Your task to perform on an android device: Search for japji in google files
Image 0: 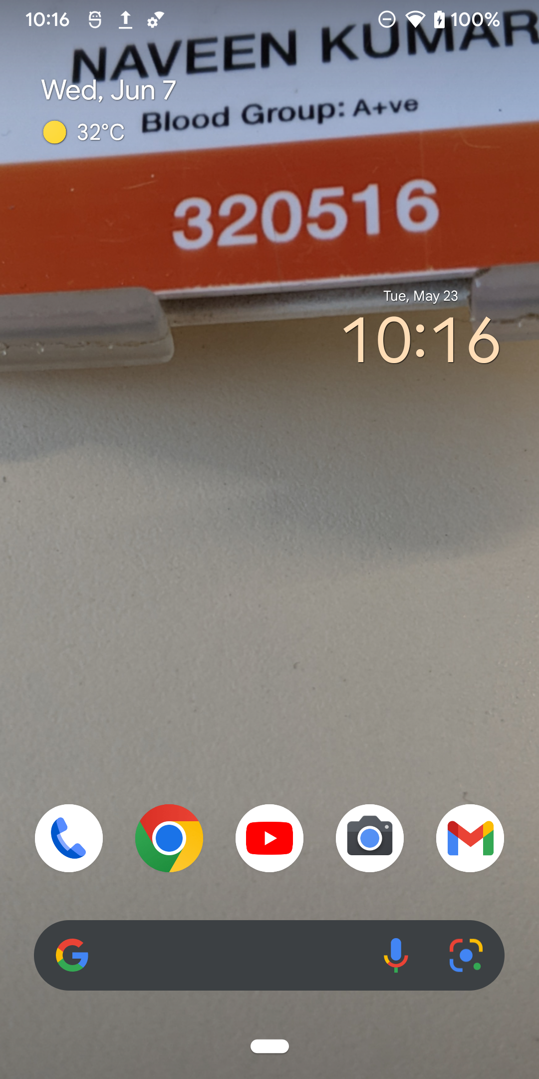
Open Google files
Step 0: open app "Files by Google"
Image 1: 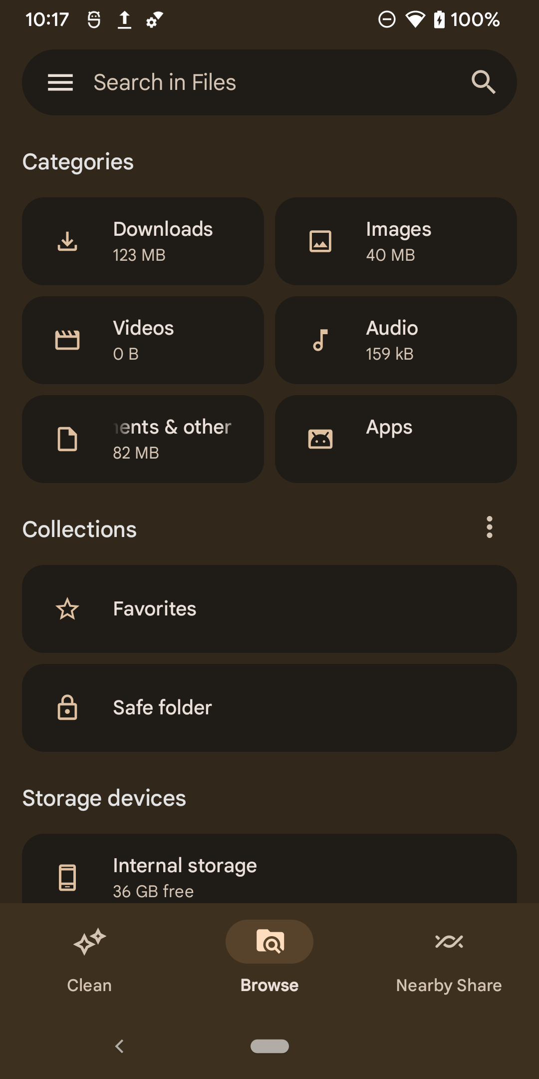
Tap on the search bar at the top of the screen
Step 1: click (484, 82)
Image 2: 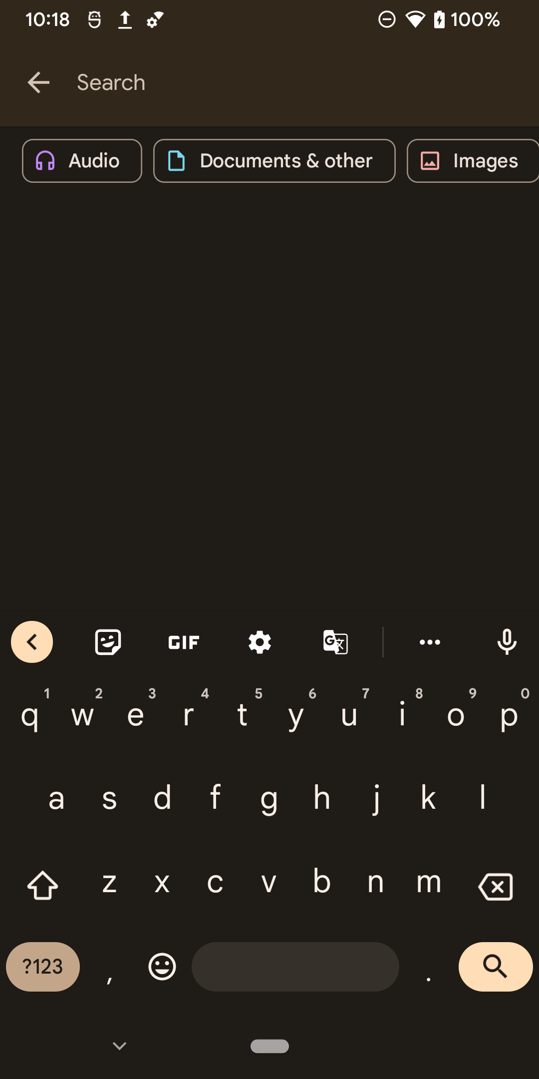
Type japji in search bar
Step 2: type "japji"
Image 3: 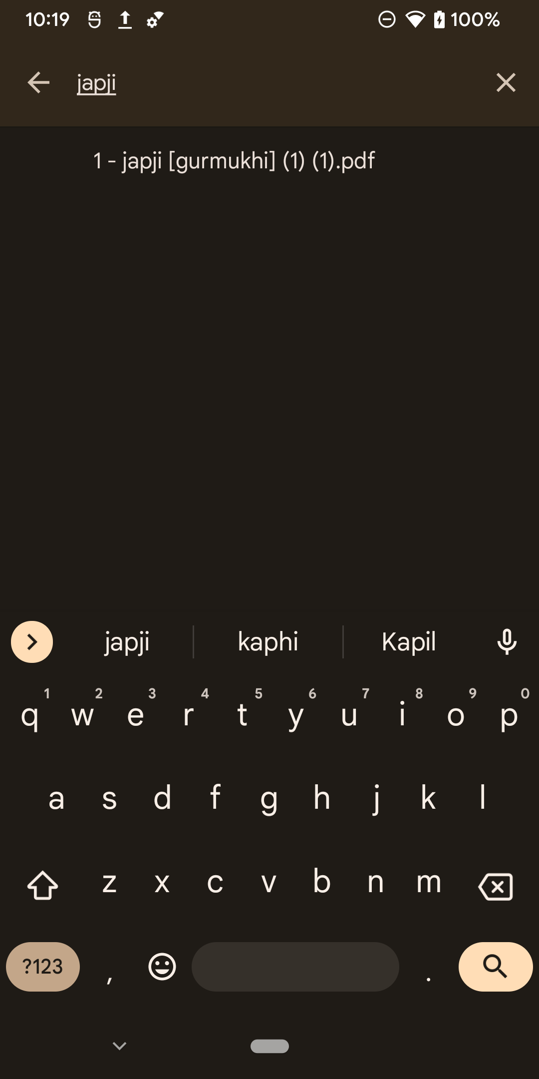
Tap on the search icon at bottom right
Step 3: click (496, 973)